Your task to perform on an android device: In the Traveloka app, Find a Vistara flight from New Delhi to Singapore. Departing on August 25, 2023, at 23:45–08:15 and returning on August 28, 2023, at 11:55–19:10
Image 0: 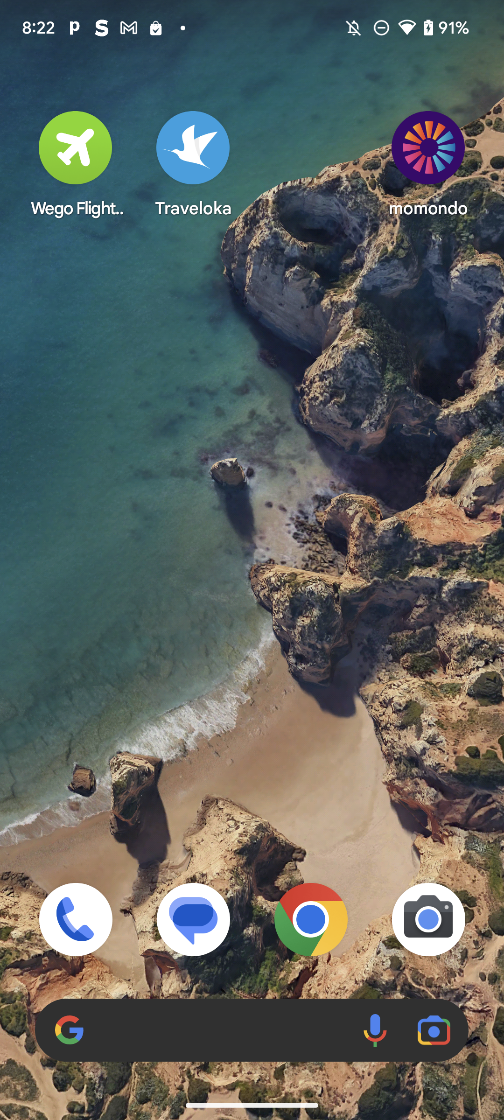
Open the Traveloka app
Step 0: open app "Traveloka"
Image 1: 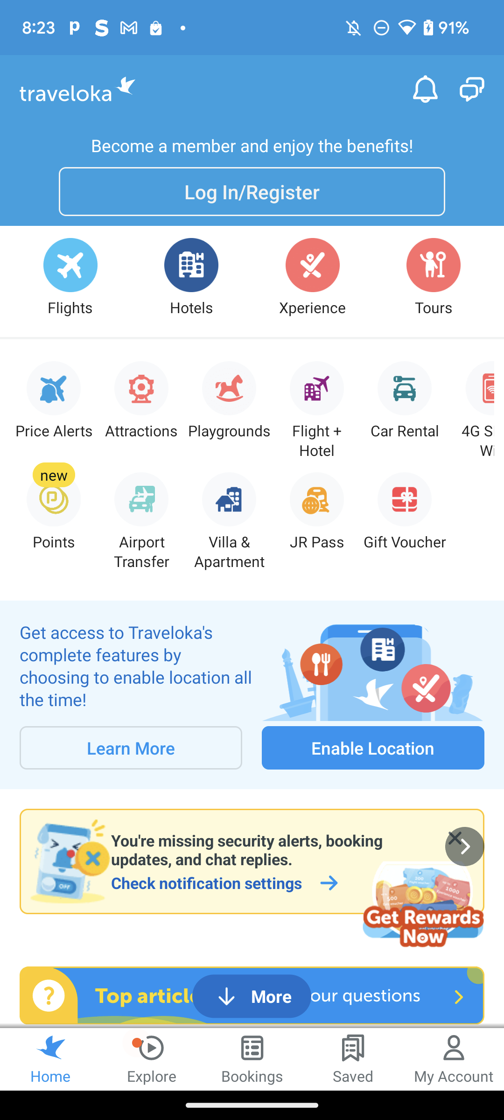
Click on the Flights icon at the top of the screen
Step 1: click (78, 265)
Image 2: 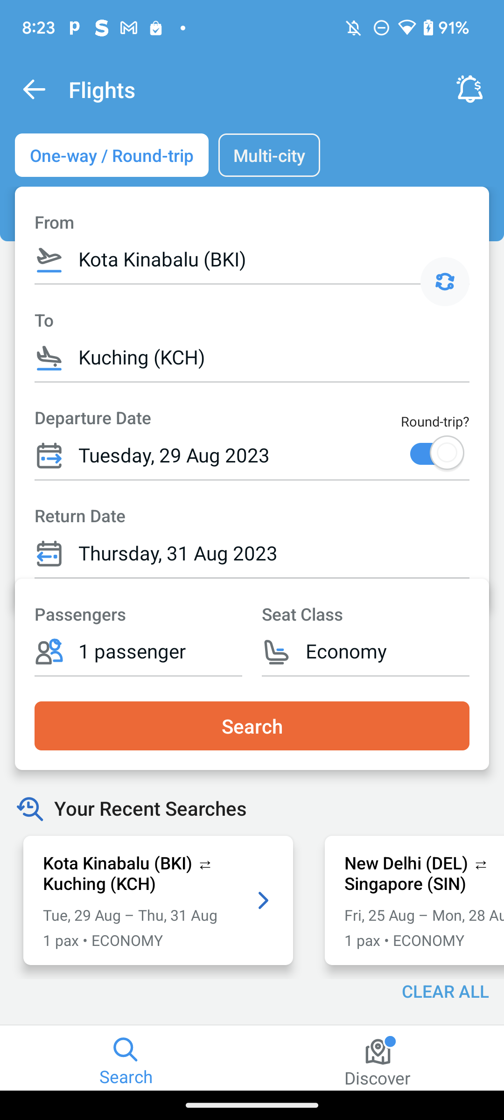
Click on the From option
Step 2: click (252, 260)
Image 4: 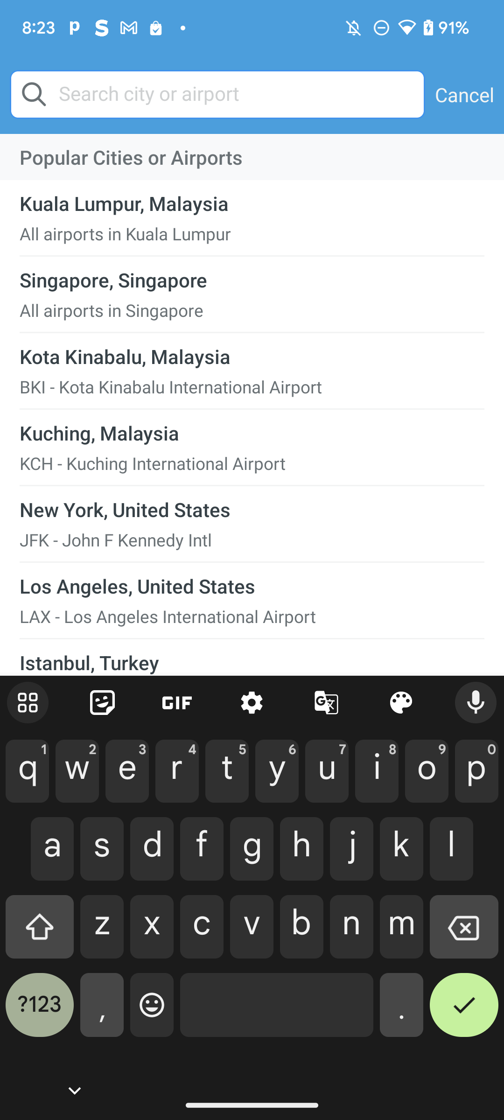
Type "New Delhi" in the search bar
Step 4: type "New Delhi"
Image 5: 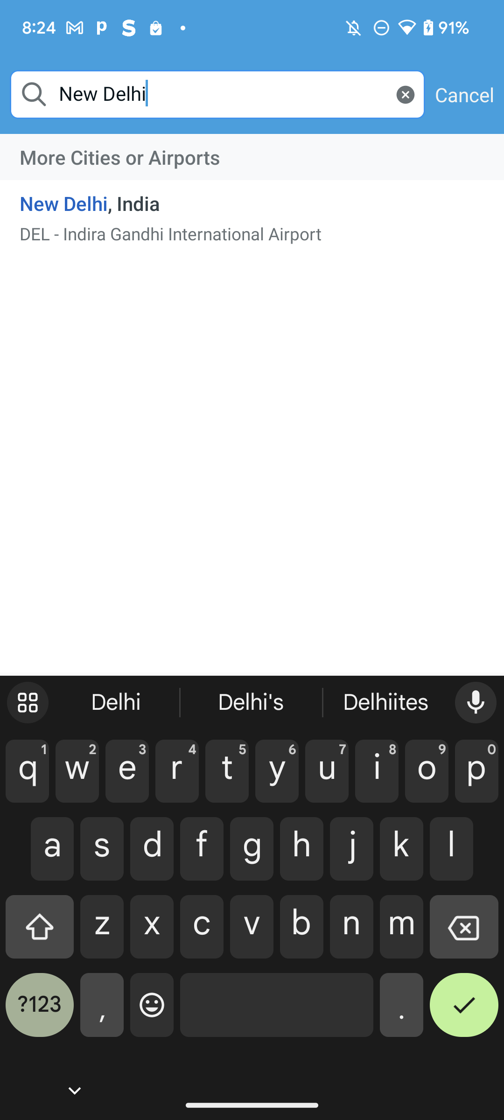
Click on the Indira Gandhi International Airport result
Step 5: click (242, 203)
Image 6: 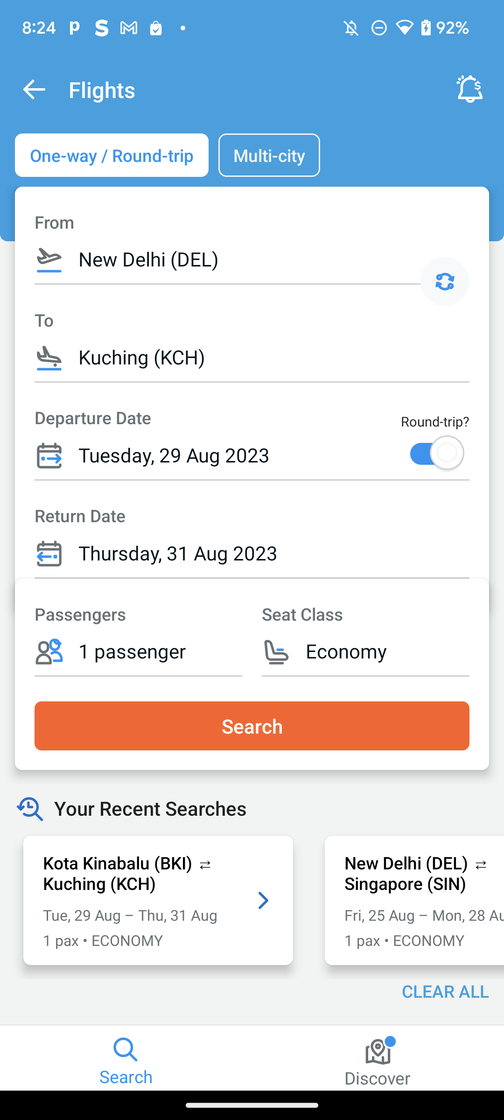
Click on the To option
Step 6: click (252, 358)
Image 7: 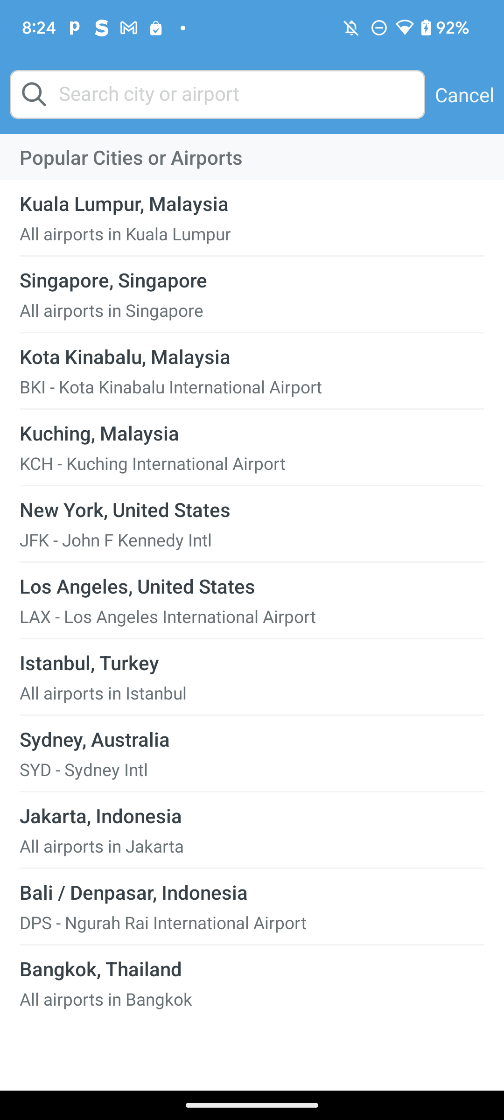
Click on the City or airport search bar
Step 7: click (217, 94)
Image 8: 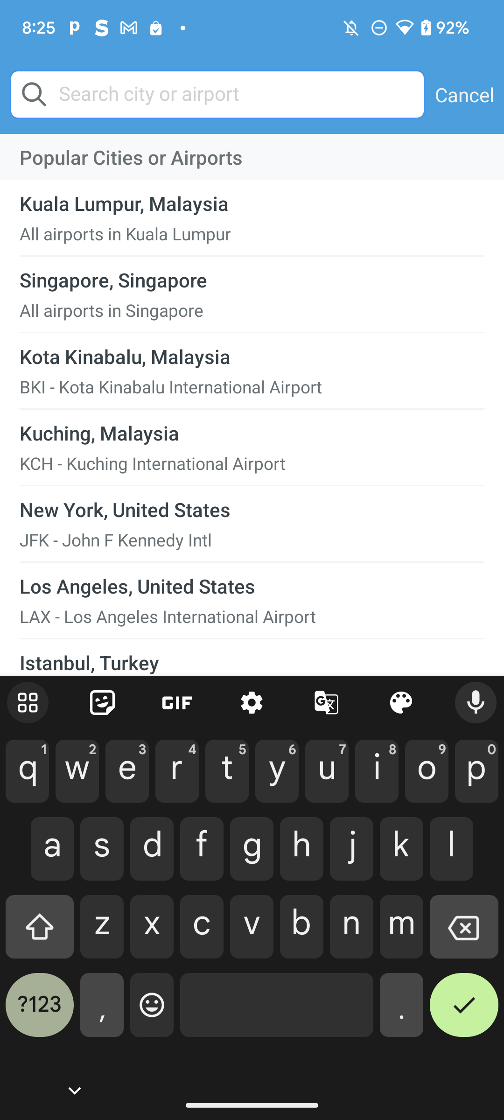
Type "Singapore" in the search bar
Step 8: type "Singapore"
Image 9: 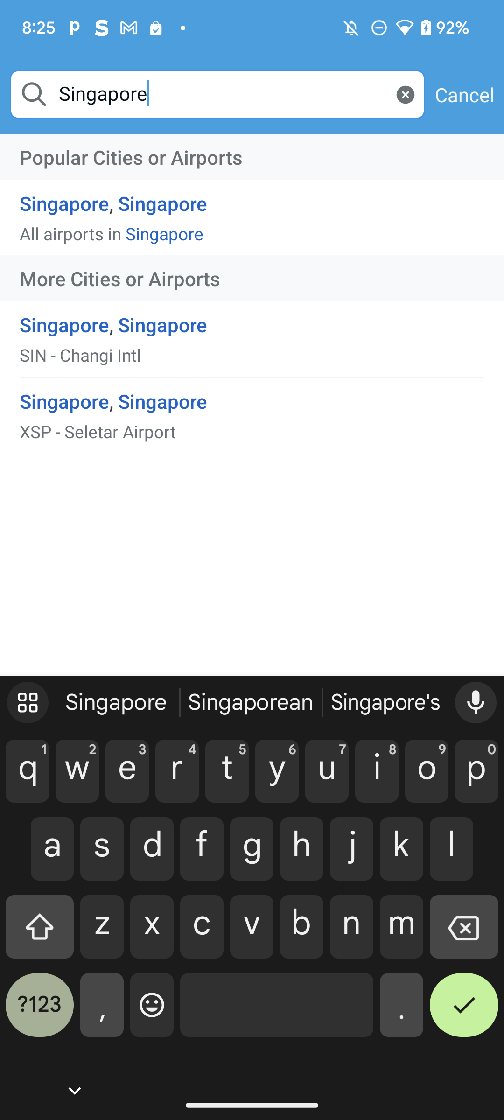
Click on the SIN-Changi International result
Step 9: click (120, 339)
Image 10: 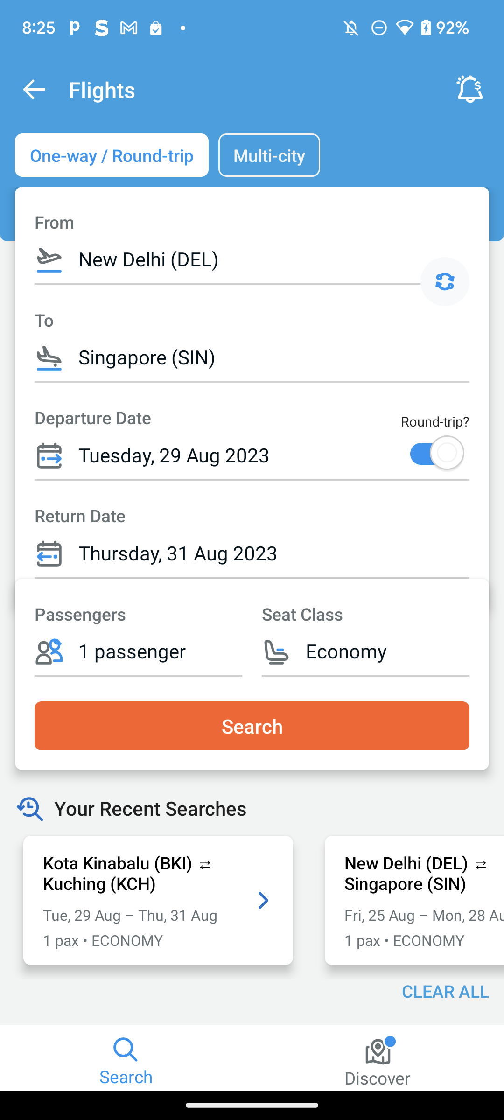
Click on the Departure date option
Step 10: click (252, 456)
Image 11: 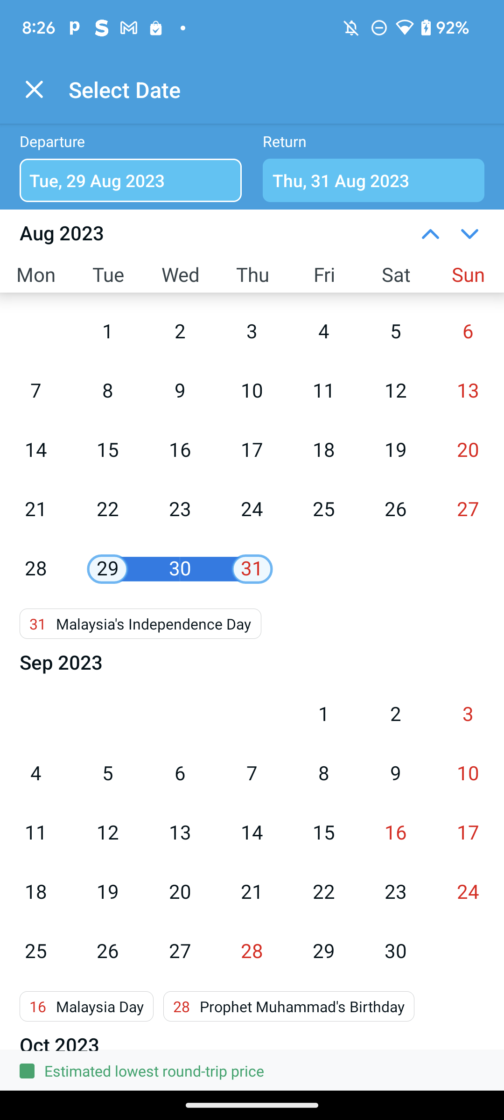
Click on the departure date of August 25th, 2023
Step 11: click (323, 510)
Image 12: 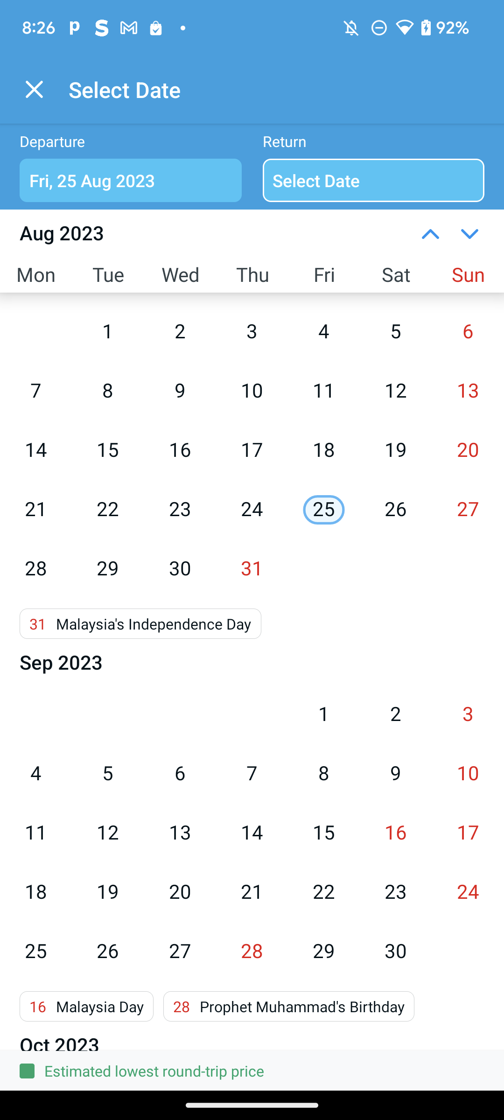
Click on the departure date of August 25th, 2023
Step 12: click (323, 510)
Image 13: 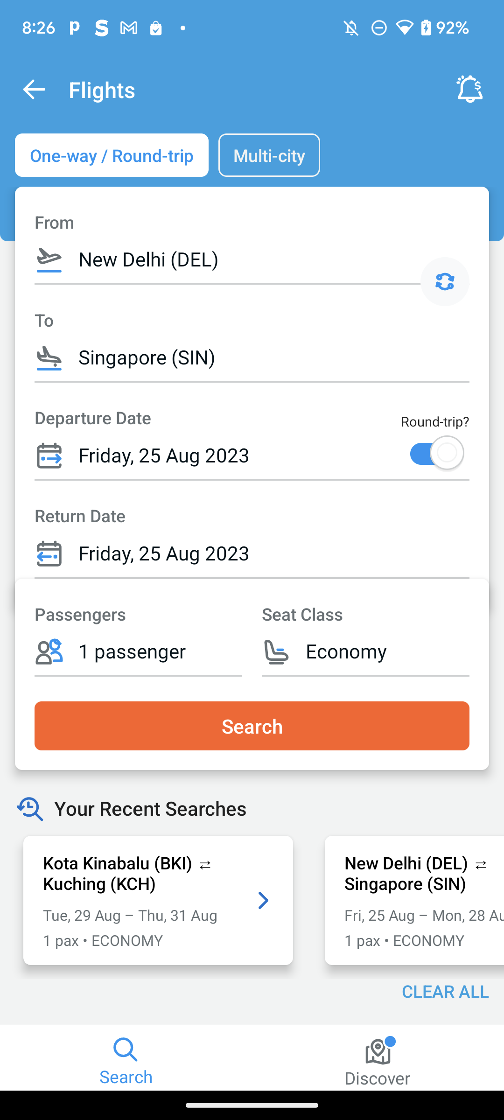
Click on the Return date option
Step 13: click (252, 554)
Image 14: 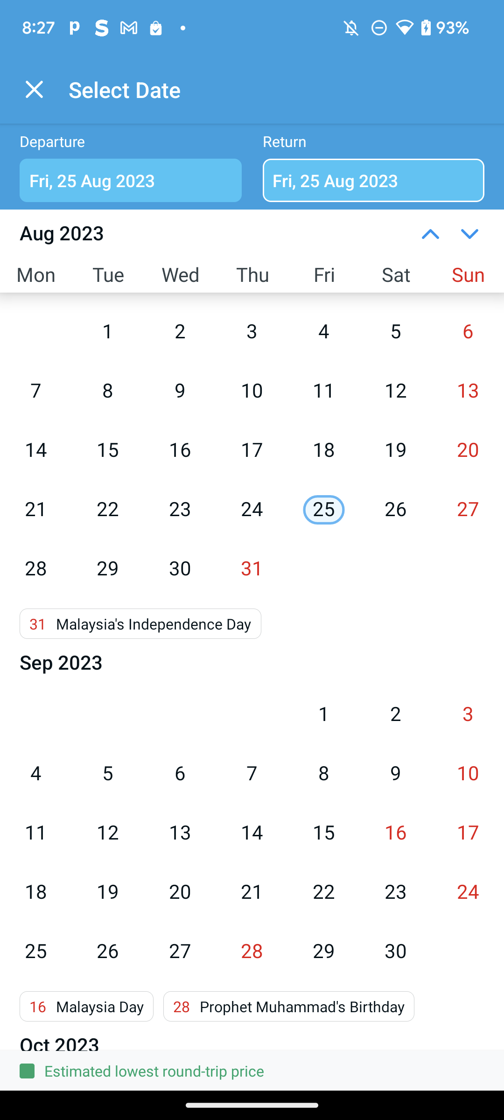
Click on the return date of August 28, 2023.
Step 14: click (36, 569)
Image 15: 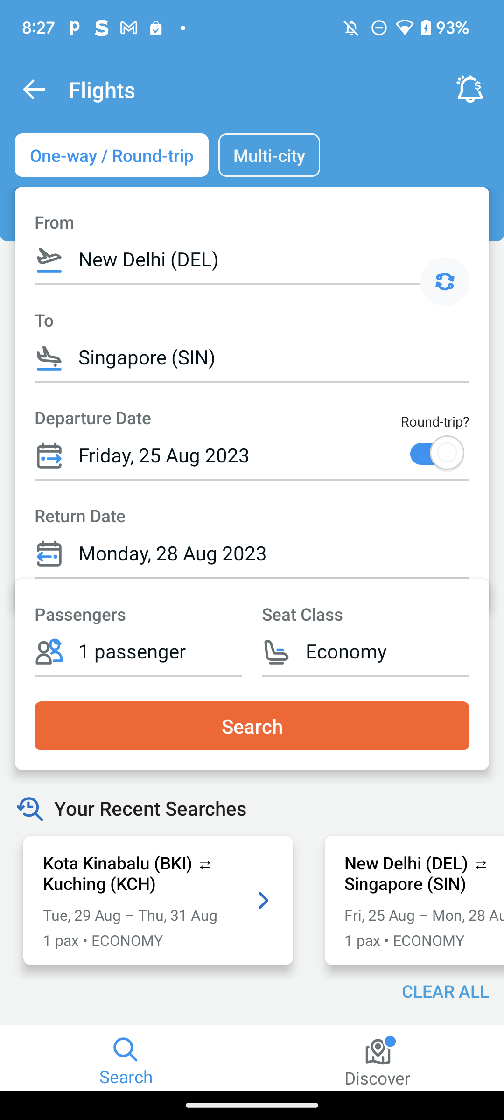
Click on the Search button
Step 15: click (252, 726)
Image 16: 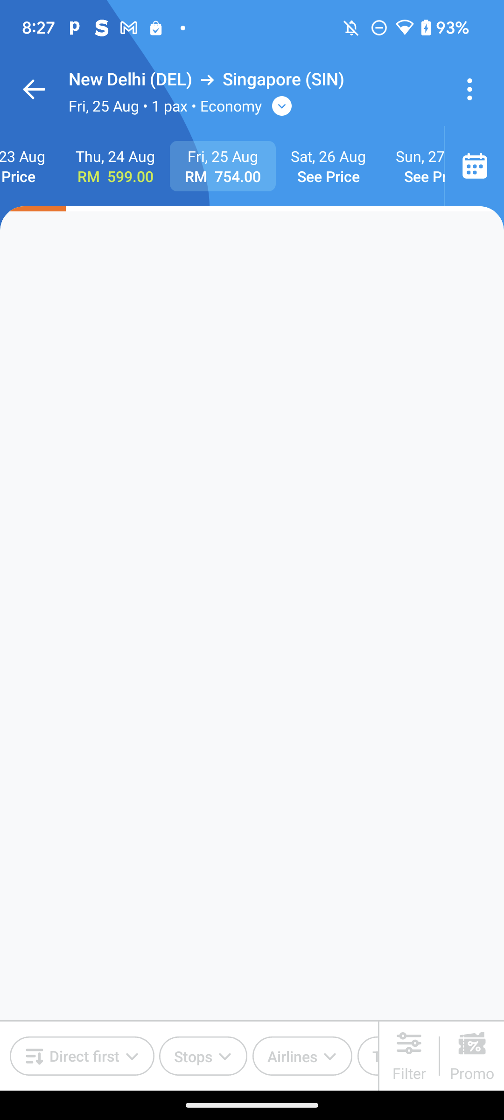
Click on the Search button
Step 16: wait
Image 17: 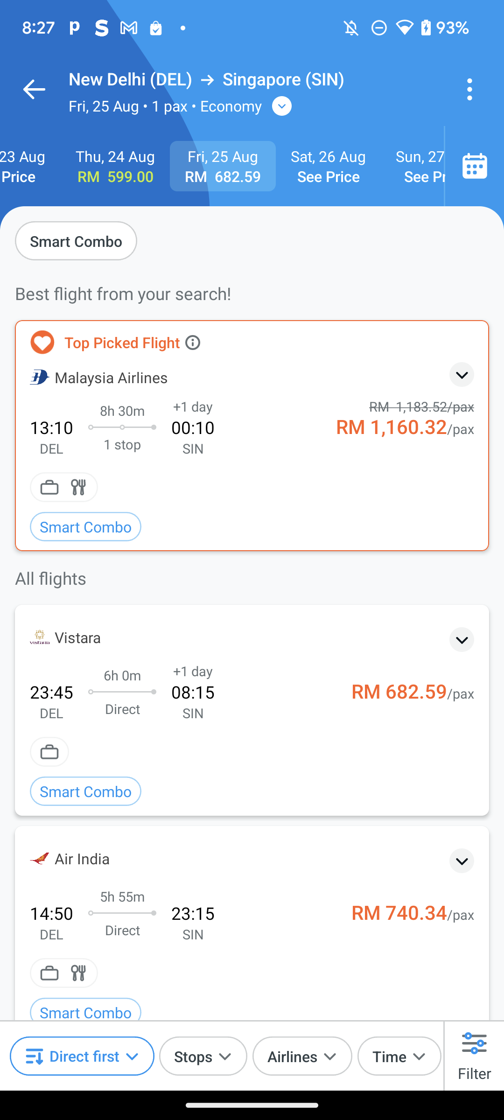
Click on the Vistara departure Flight timing of 23:45–08:15.
Step 17: click (193, 692)
Image 18: 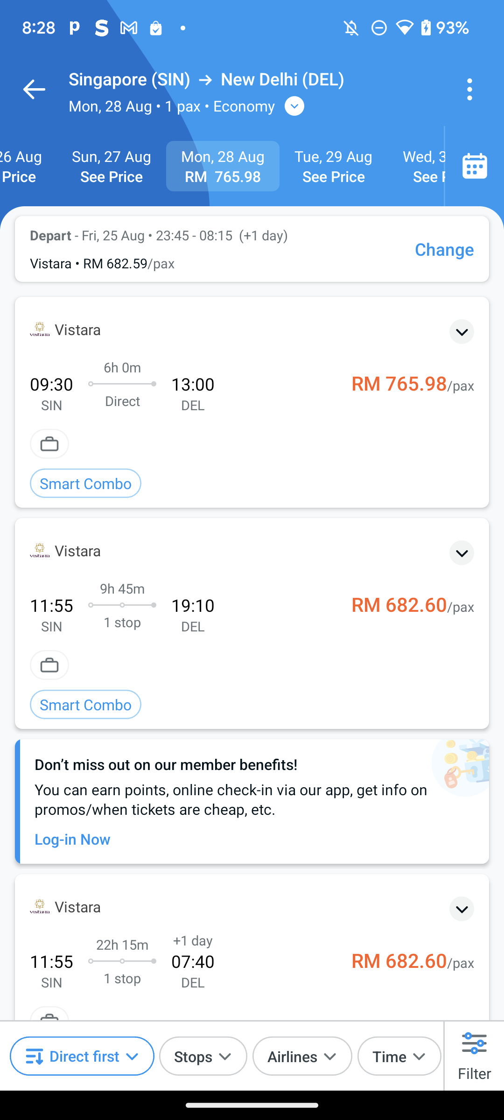
Click on the Vistara return flight timing of 11:55–19:10
Step 18: click (193, 605)
Image 19: 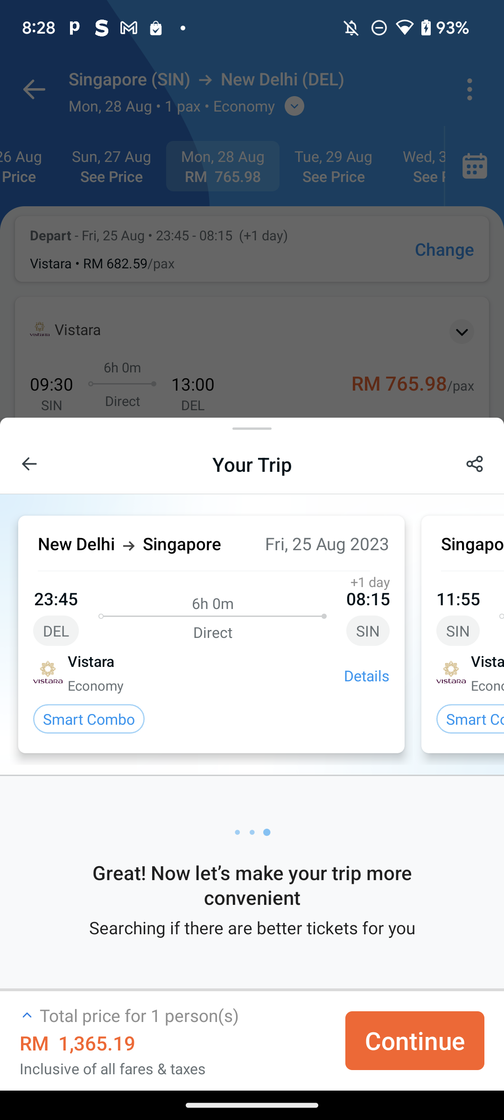
Click on the Continue button at the bottom-right of the screen
Step 19: click (415, 1041)
Image 20: 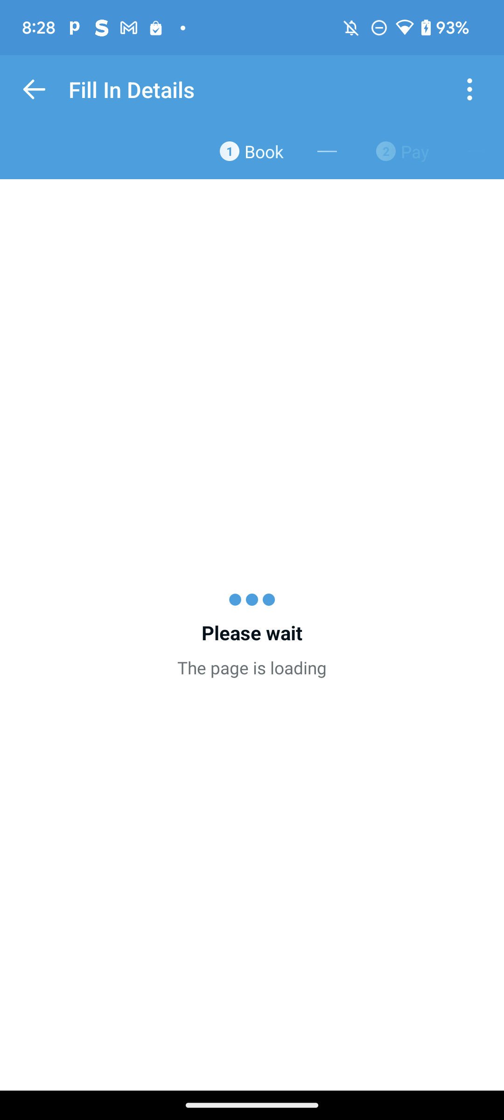
Click on the Continue button at the bottom-right of the screen
Step 20: wait